Your task to perform on an android device: using the amazon pantry section  i would like to examine the things that have been added to the shopping cart 
Image 0: 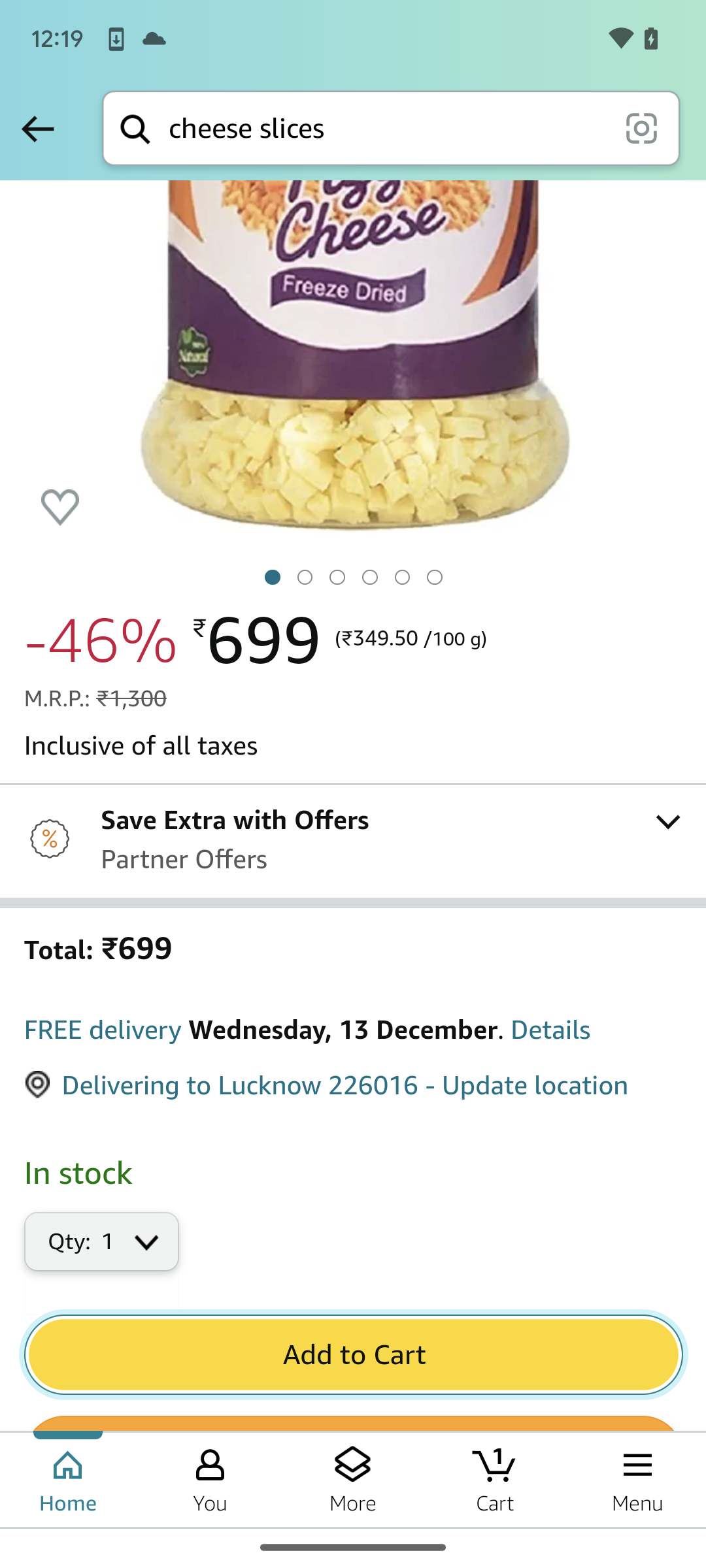
click on the bucket icon at the  bottom of the screen which is immediate next to more option icon
Step 0: click (495, 1479)
Image 1: 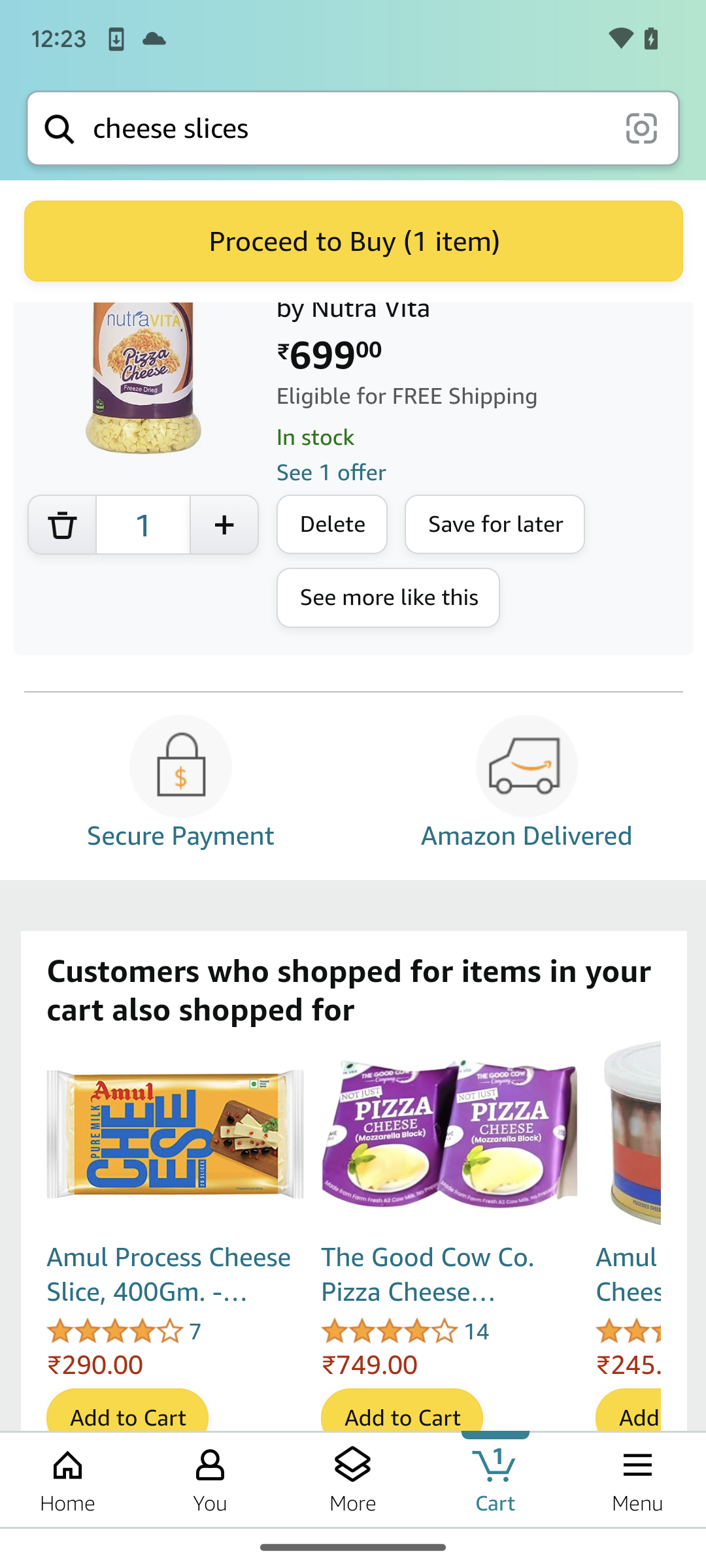
swipe up in the screen to see the cart details 
Step 1: scroll up